Your task to perform on an android device: I want to add shapes to a drawing.
Image 0: 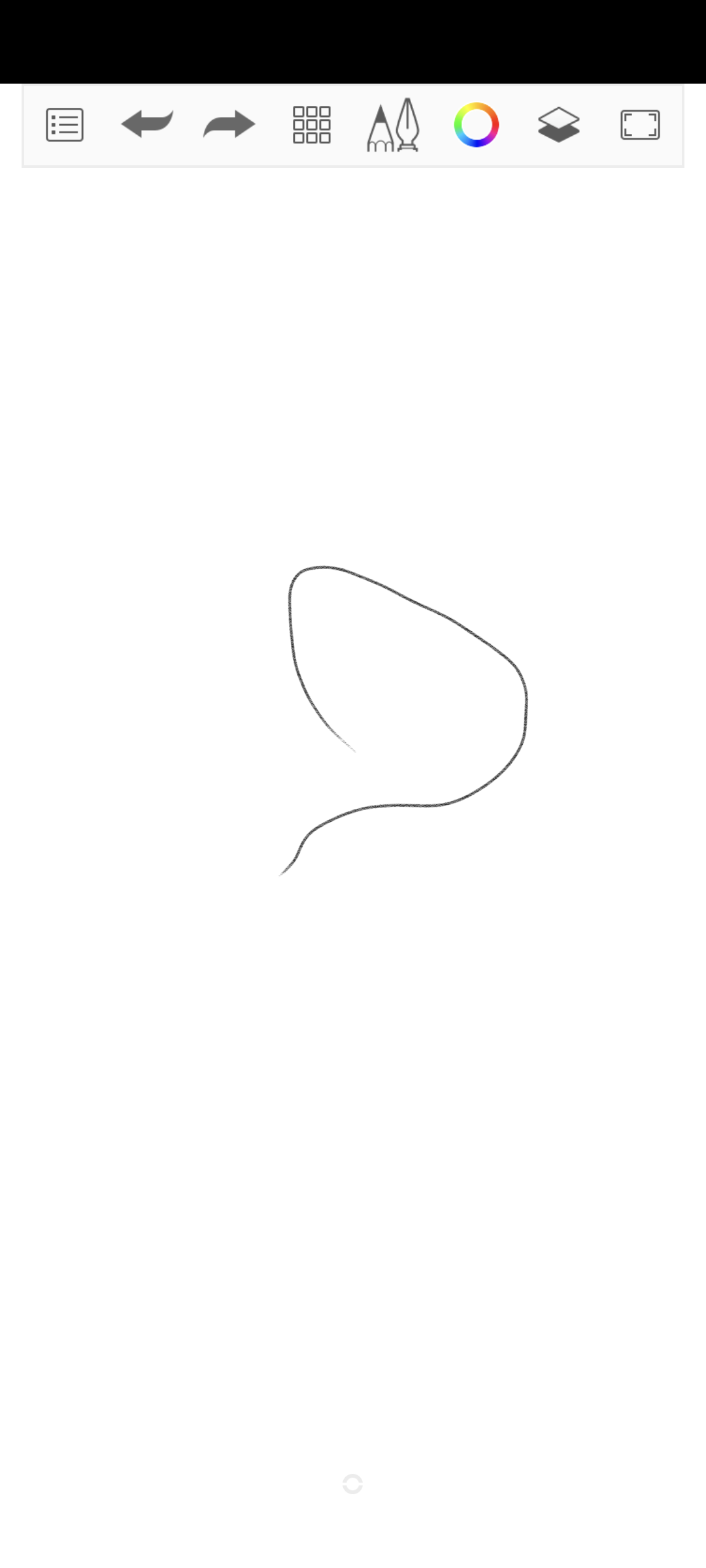
Click on the box icon on the screen.
Step 0: click (311, 124)
Image 1: 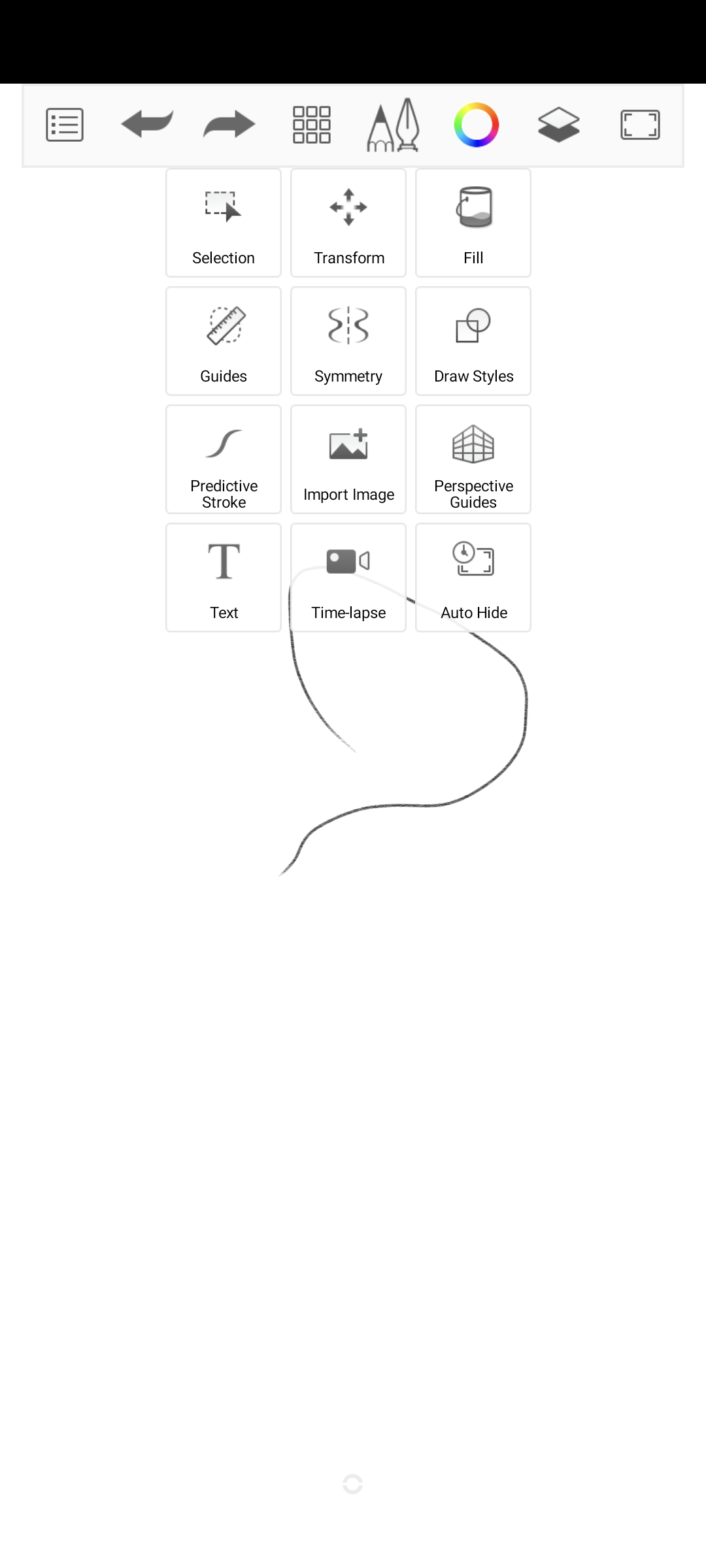
Click on the box icon on the screen.
Step 1: wait
Image 2: 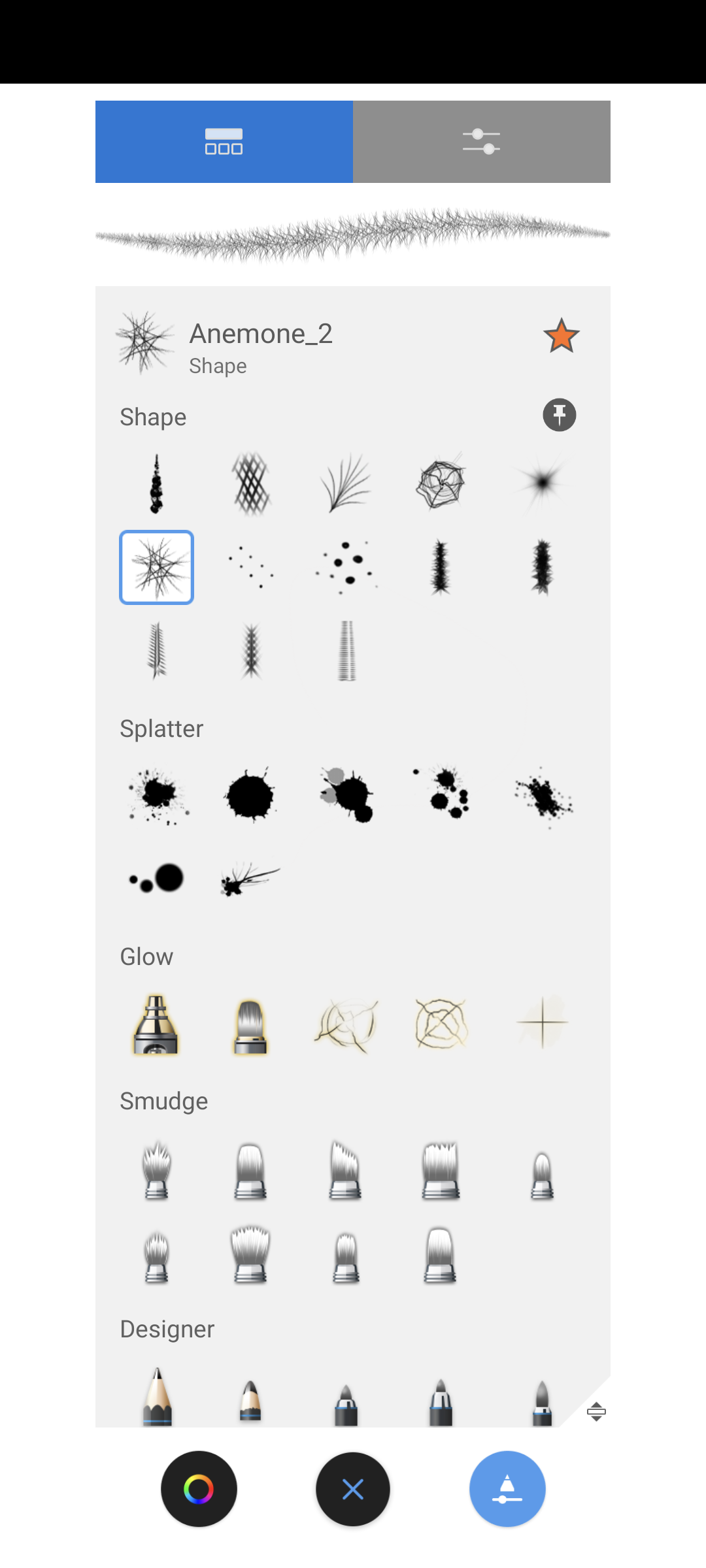
Click on the Shape option on the screen.
Step 2: click (251, 483)
Image 3: 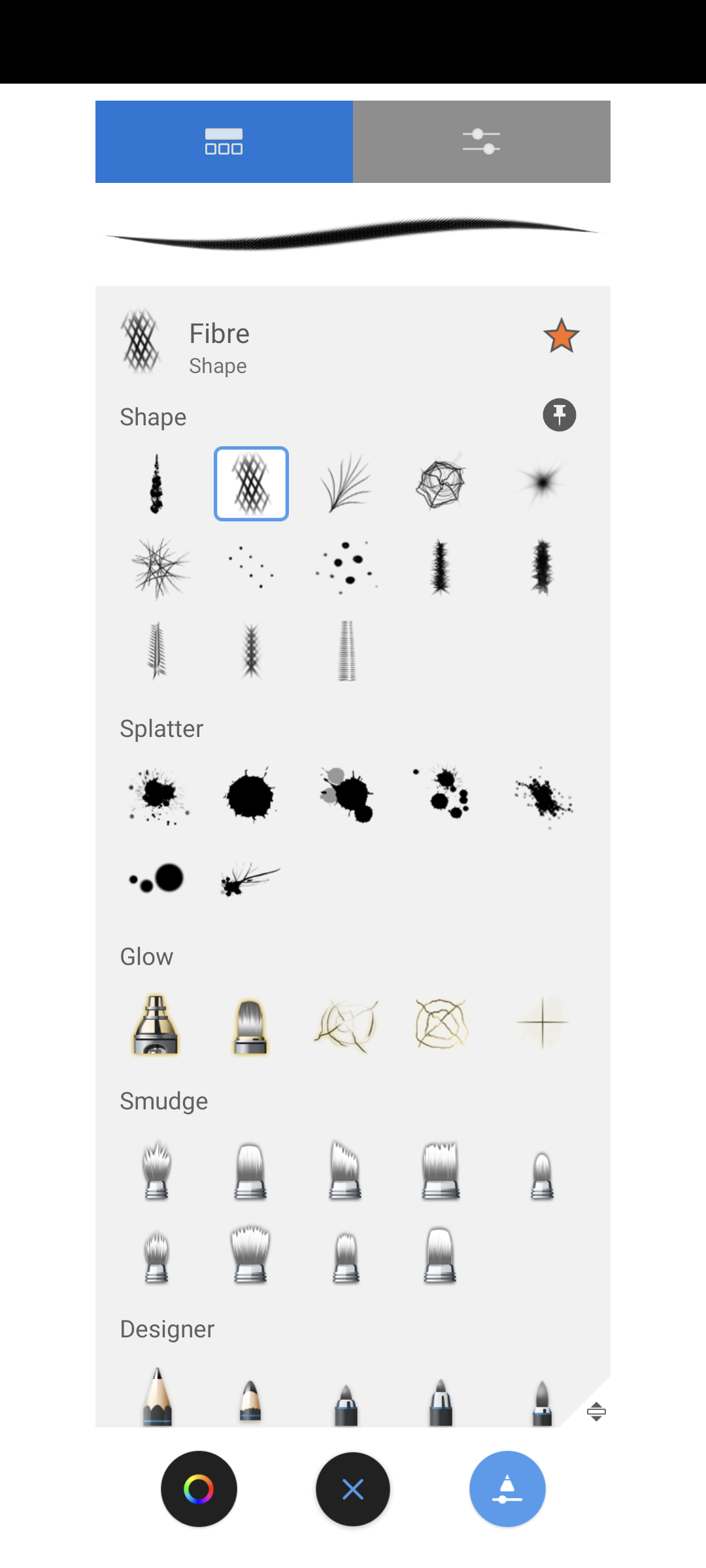
Click on the select icon on the screen.
Step 3: click (507, 1489)
Image 4: 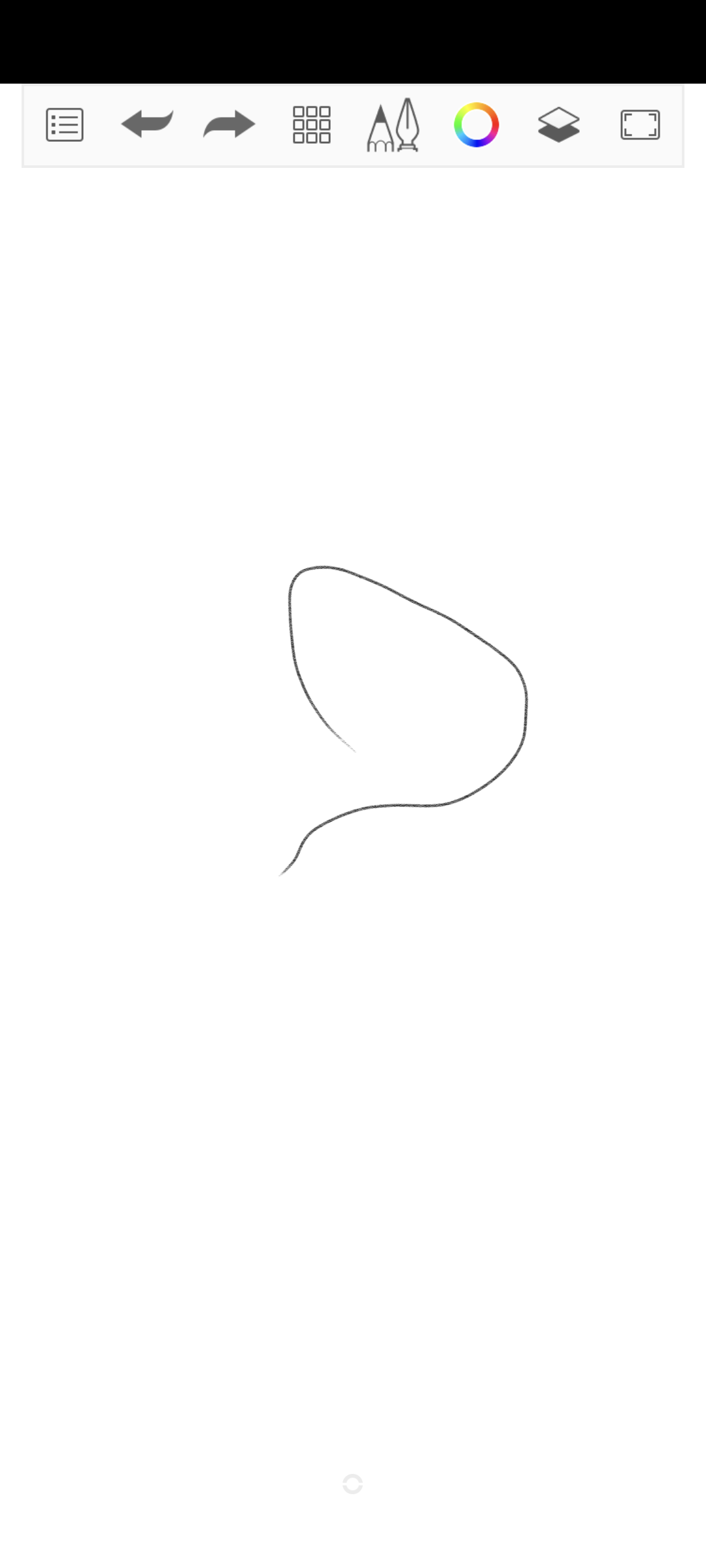
Click on the select icon on the screen.
Step 4: click (333, 950)
Image 5: 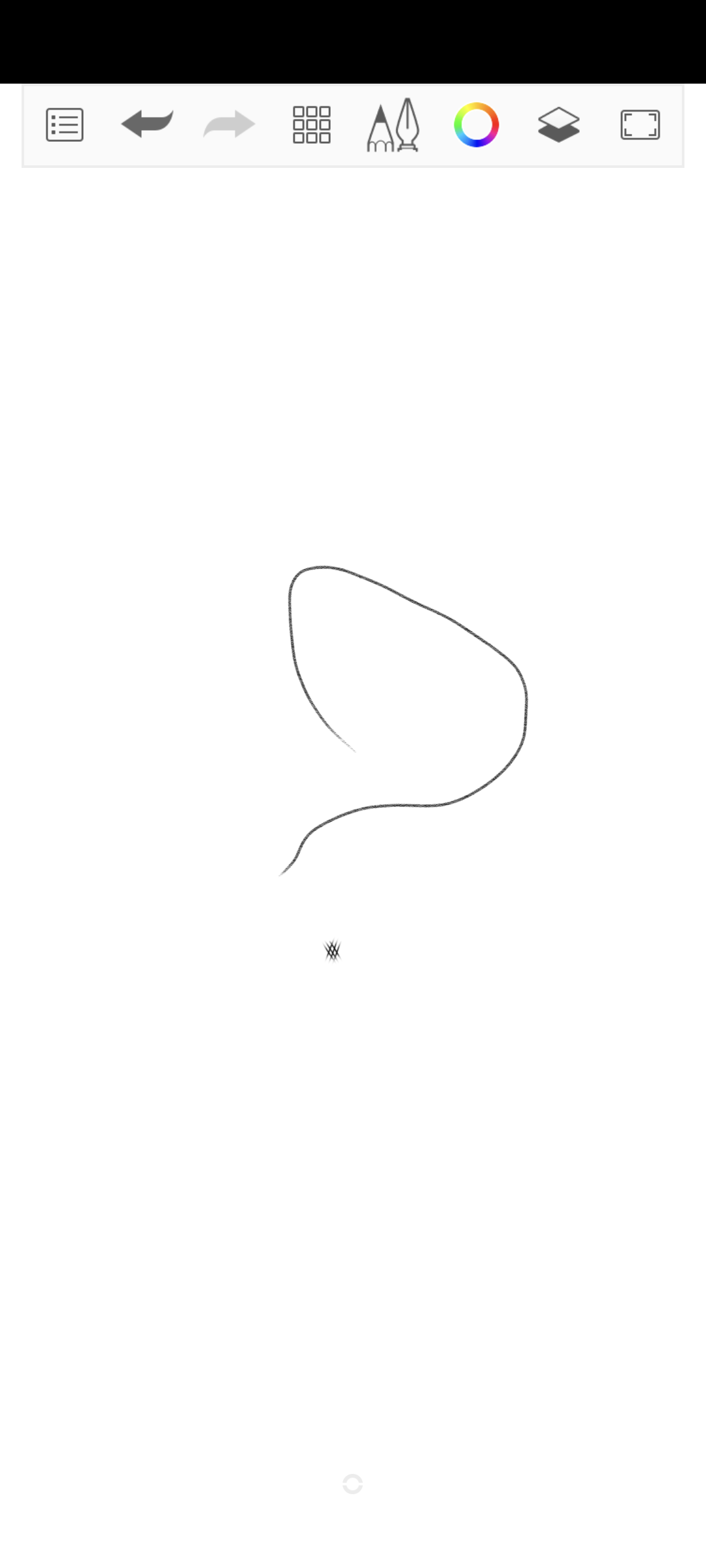
Click on the select icon on the screen.
Step 5: click (150, 774)